Your task to perform on an android device: Set a timer on the digital timer app.
Image 1: 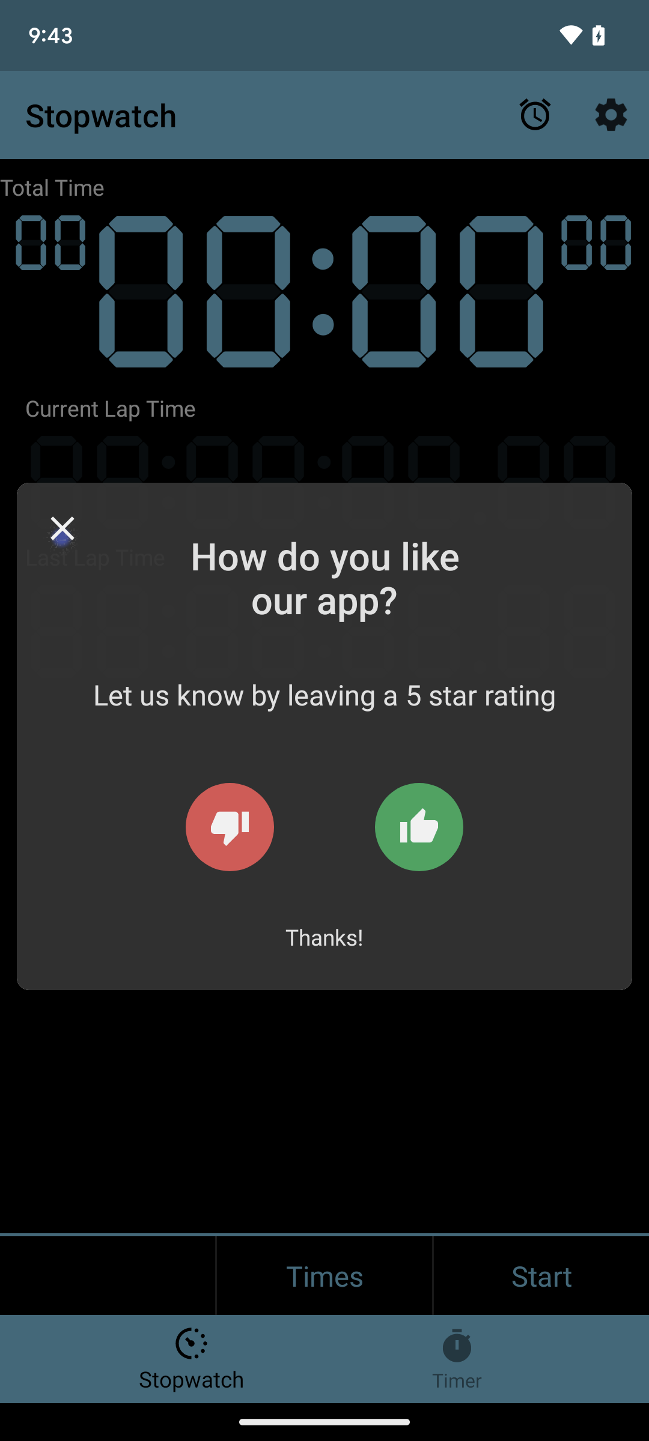
Open the digital timer app.
Step 1: wait
Image 2: 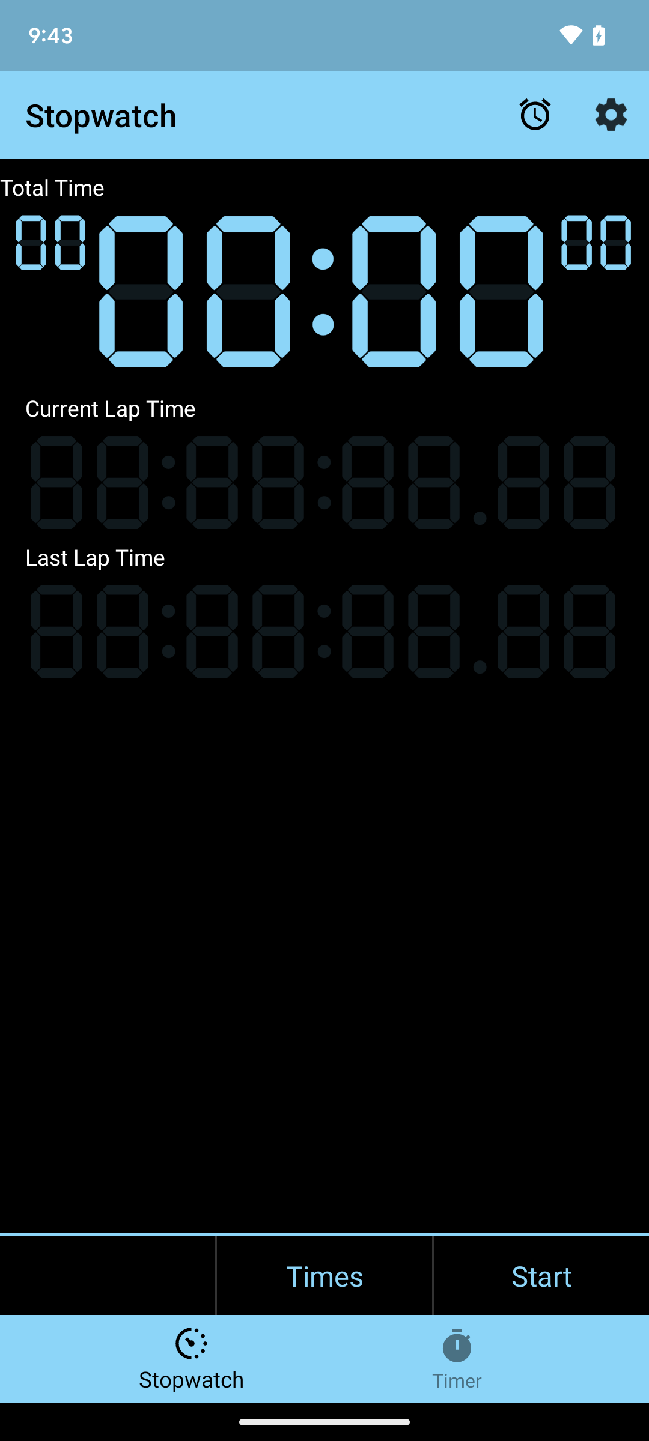
Tap on the timer icon present at the bottom-right corner of the screen.
Step 2: click (457, 1359)
Image 3: 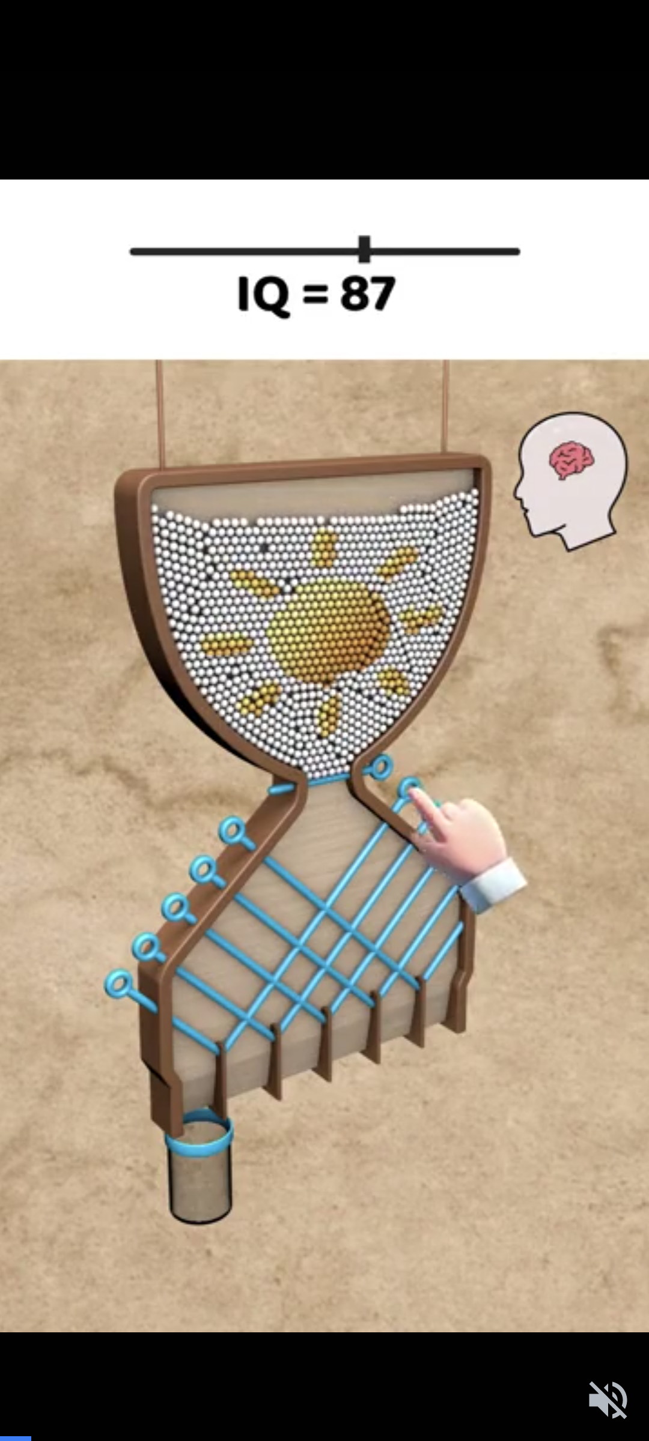
Tap on the timer icon present at the bottom-right corner of the screen.
Step 3: wait
Image 4: 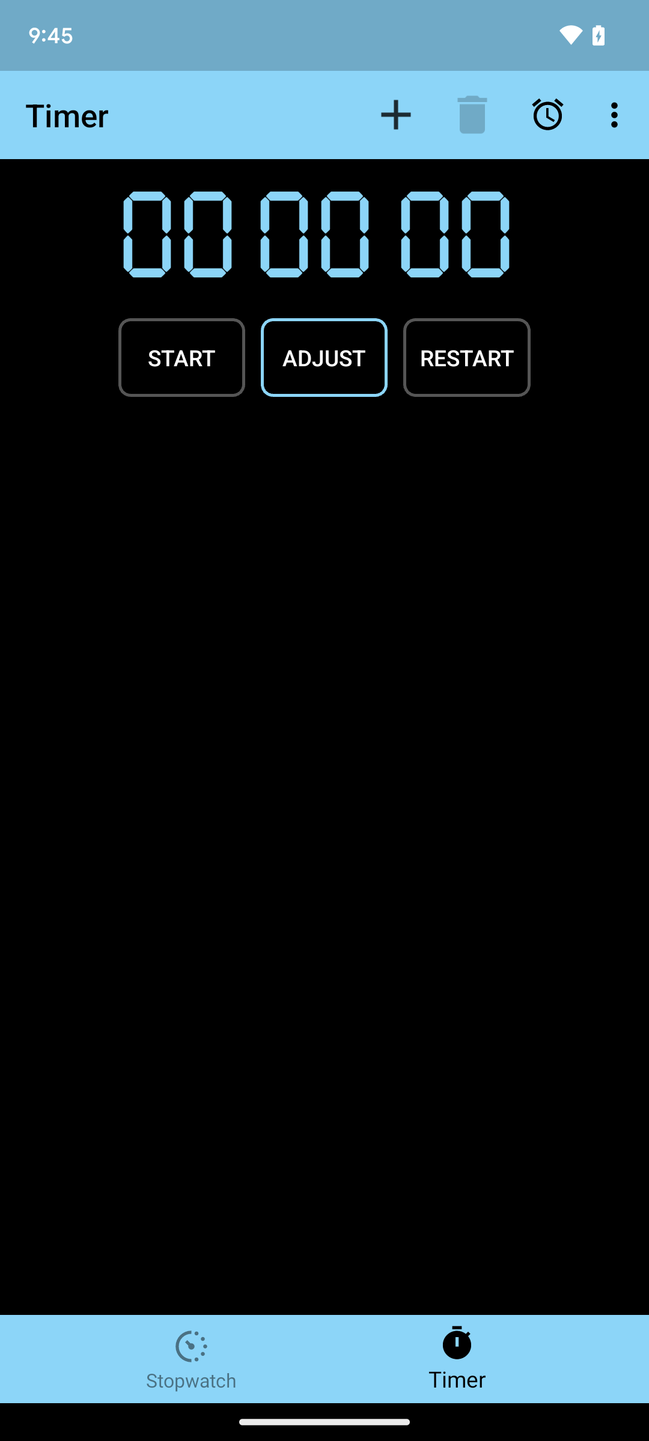
set timer
Step 4: click (324, 357)
Image 5: 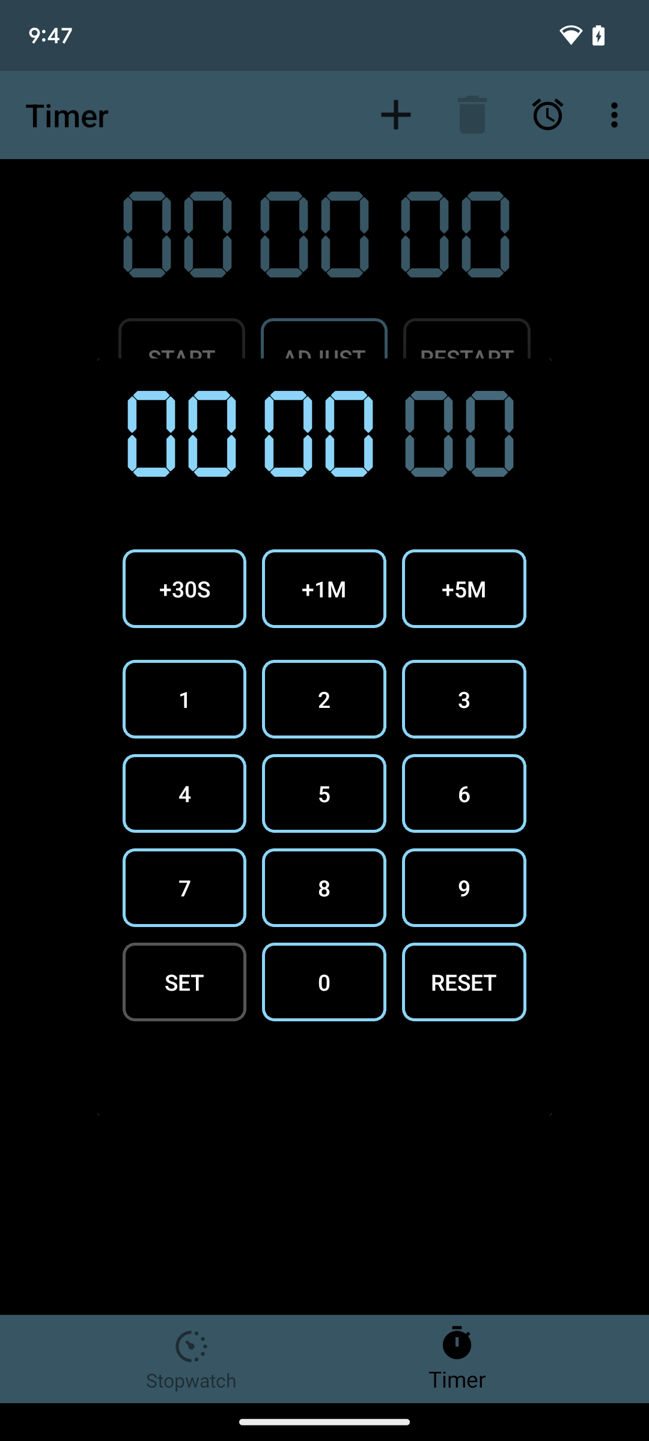
set timer
Step 5: click (464, 588)
Image 6: 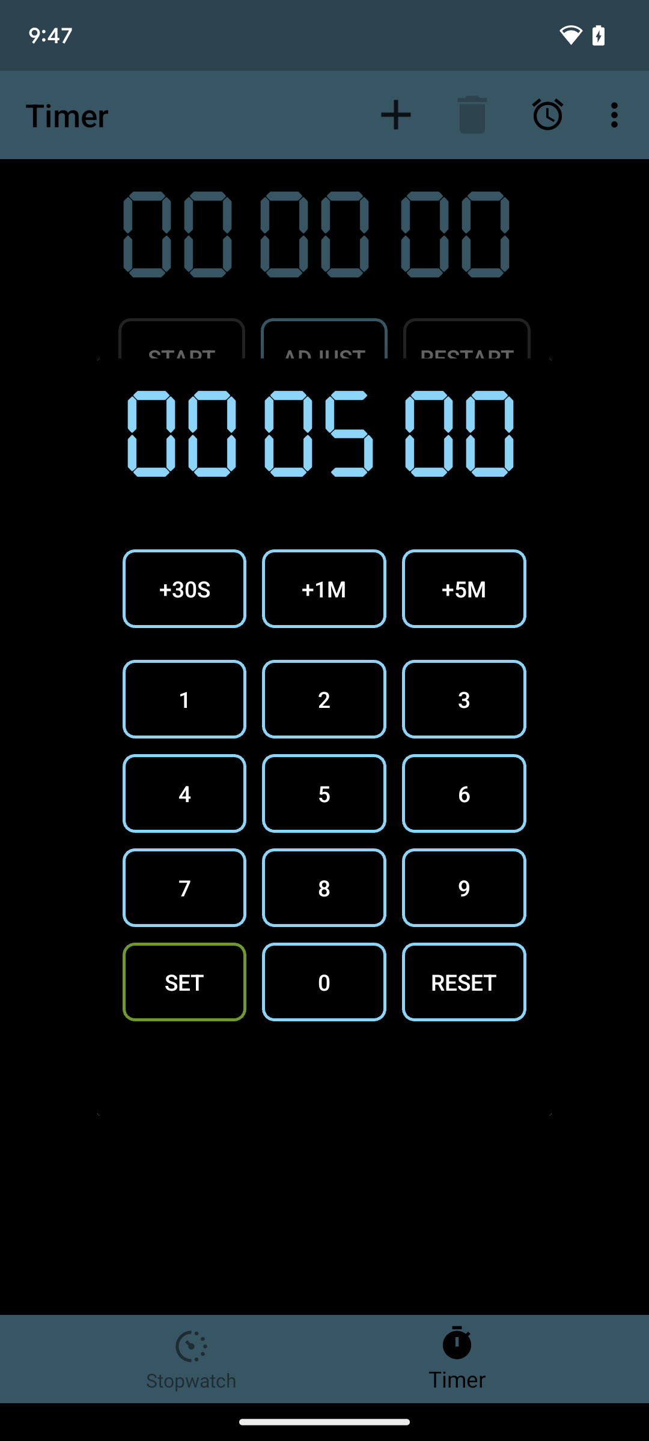
set timer
Step 6: click (184, 982)